Your task to perform on an android device: I want to change the daily alarm for 5.30 pm to go to the gym and set it on repeat on the Alarm and Pill reminder app.
Image 0: 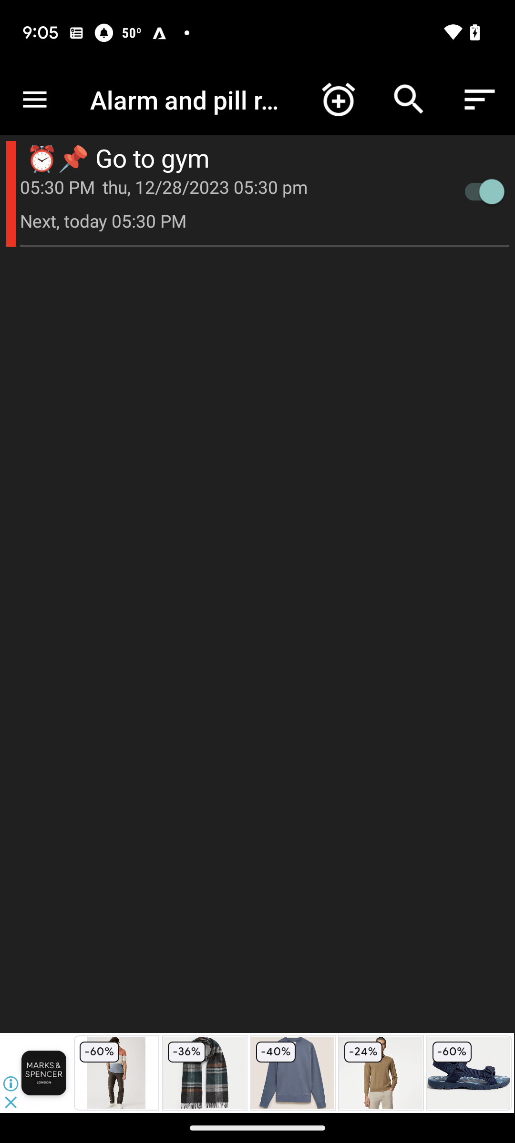
Click on the alarm
Step 0: click (217, 171)
Image 1: 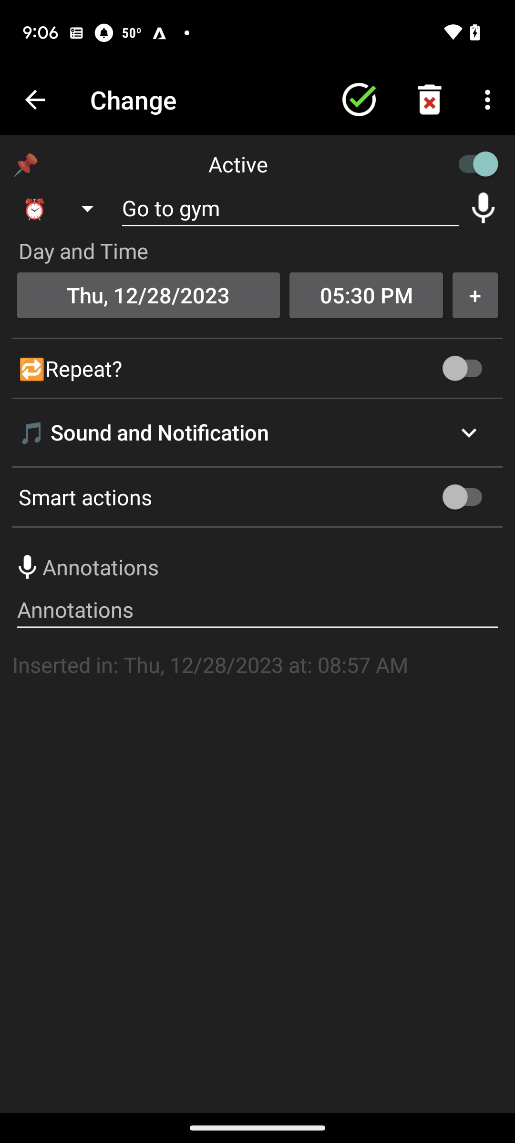
Click on the repeat option
Step 1: click (257, 368)
Image 2: 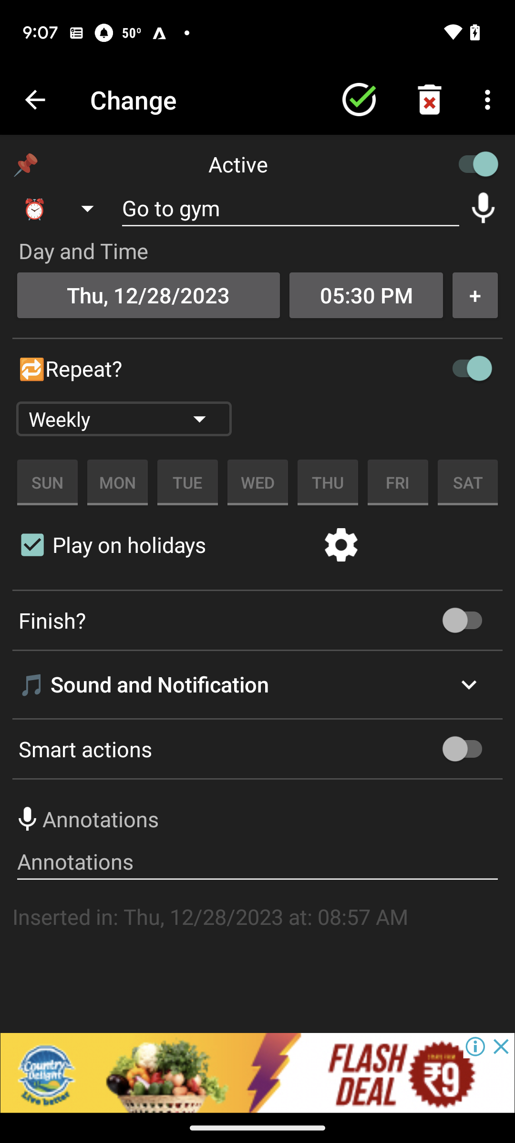
Click on the save icon
Step 2: click (359, 100)
Image 3: 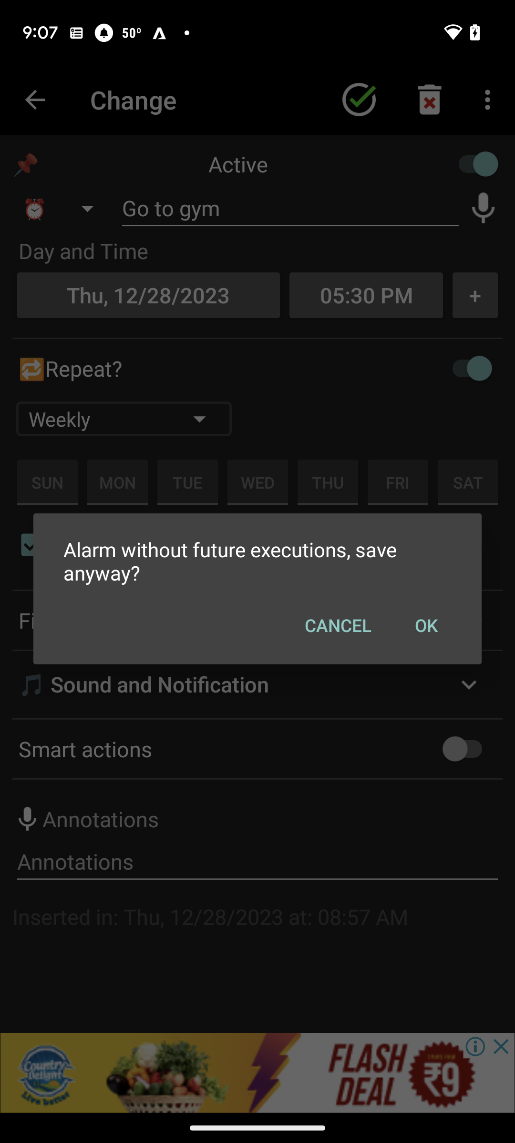
Click on Cancel
Step 3: click (338, 625)
Image 4: 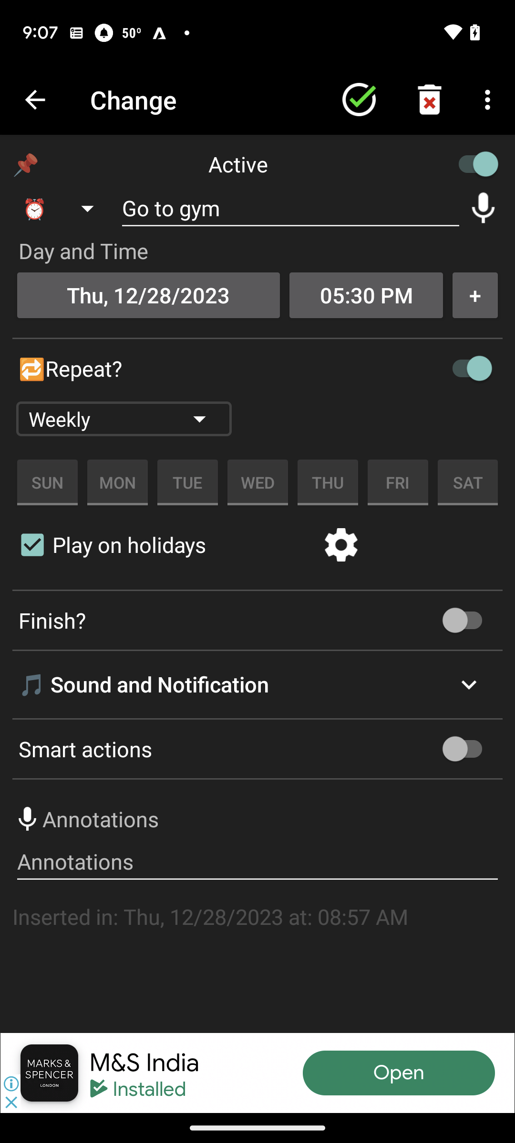
Click on Cancel
Step 4: click (359, 100)
Image 5: 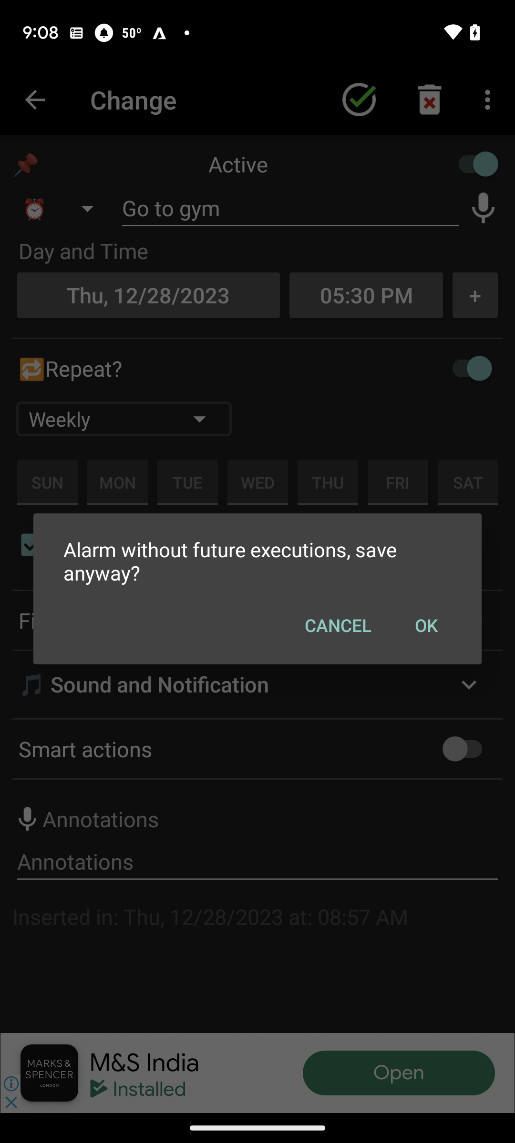
Click on OK
Step 5: click (426, 625)